Your task to perform on an android device: Make a video call to Natalie Larson on the Skype app.
Image 0: 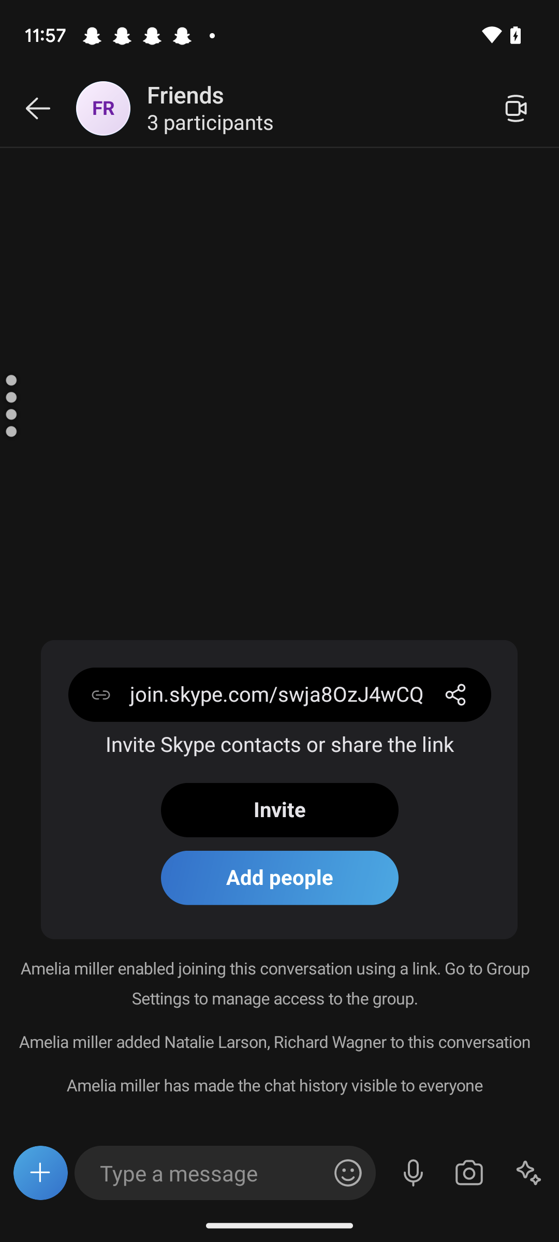
Go back to the previous page.
Step 0: press back button
Image 1: 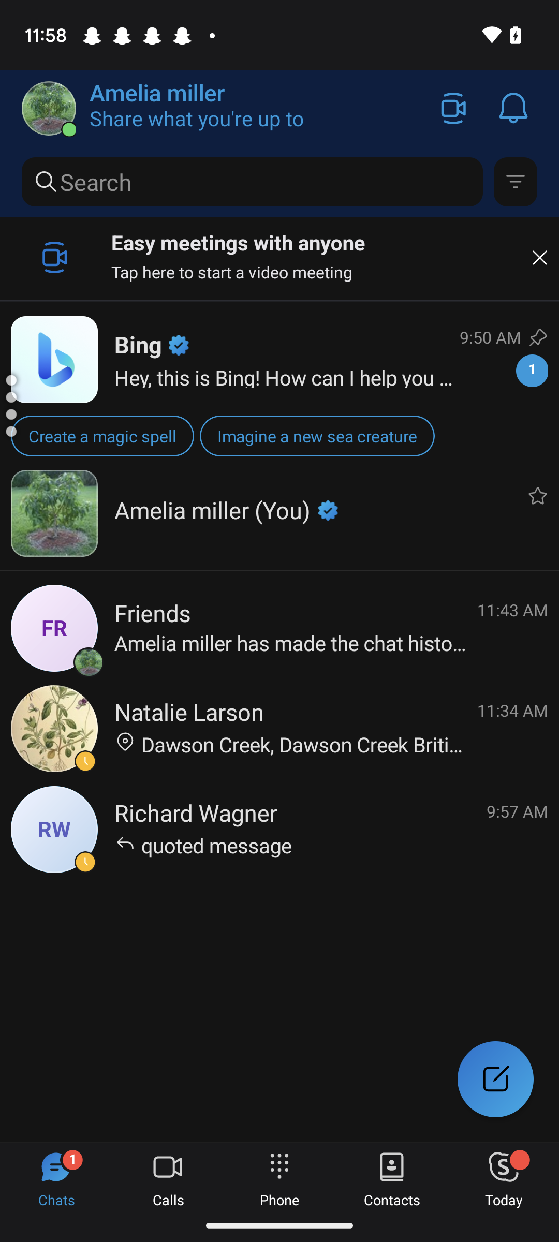
Open the Natalie Larson chat.
Step 1: click (293, 744)
Image 2: 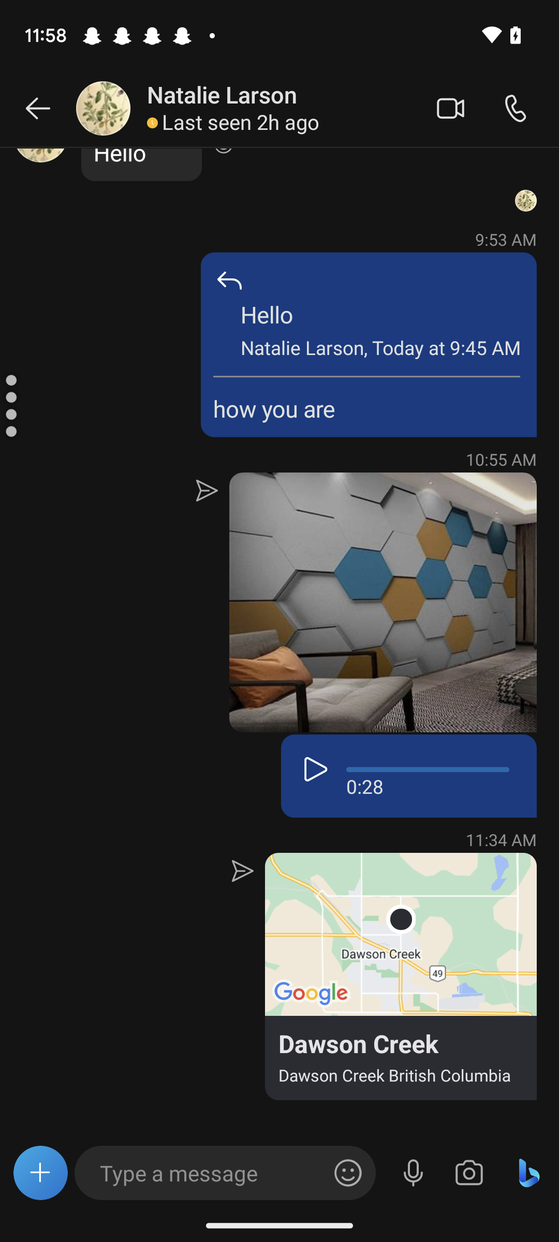
Click on the Video call icon.
Step 2: click (450, 108)